Your task to perform on an android device: I wanted to relax today, so I want to watch some pop songs on the Vimeo app.
Image 0: 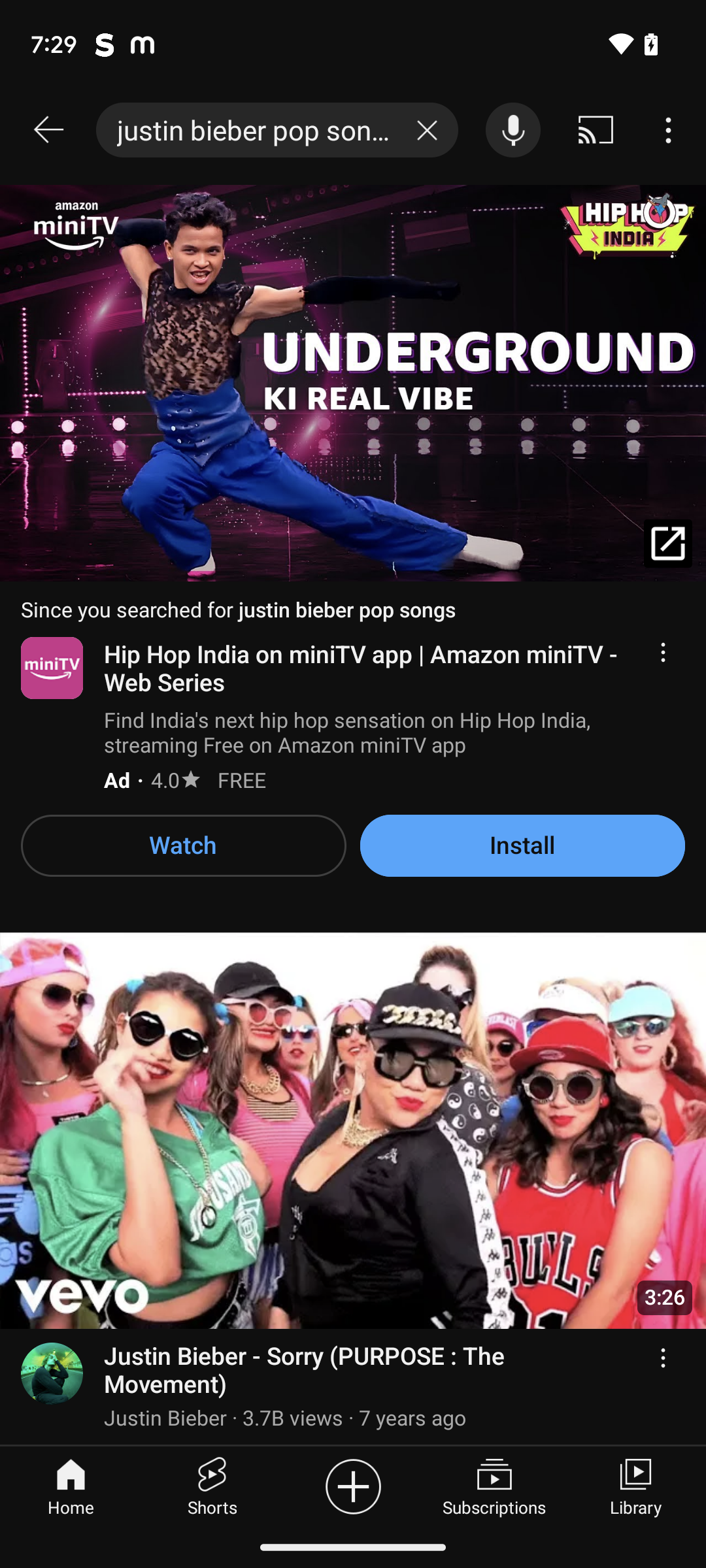
open the Vimeo app
Step 0: open app "Vimeo"
Image 1: 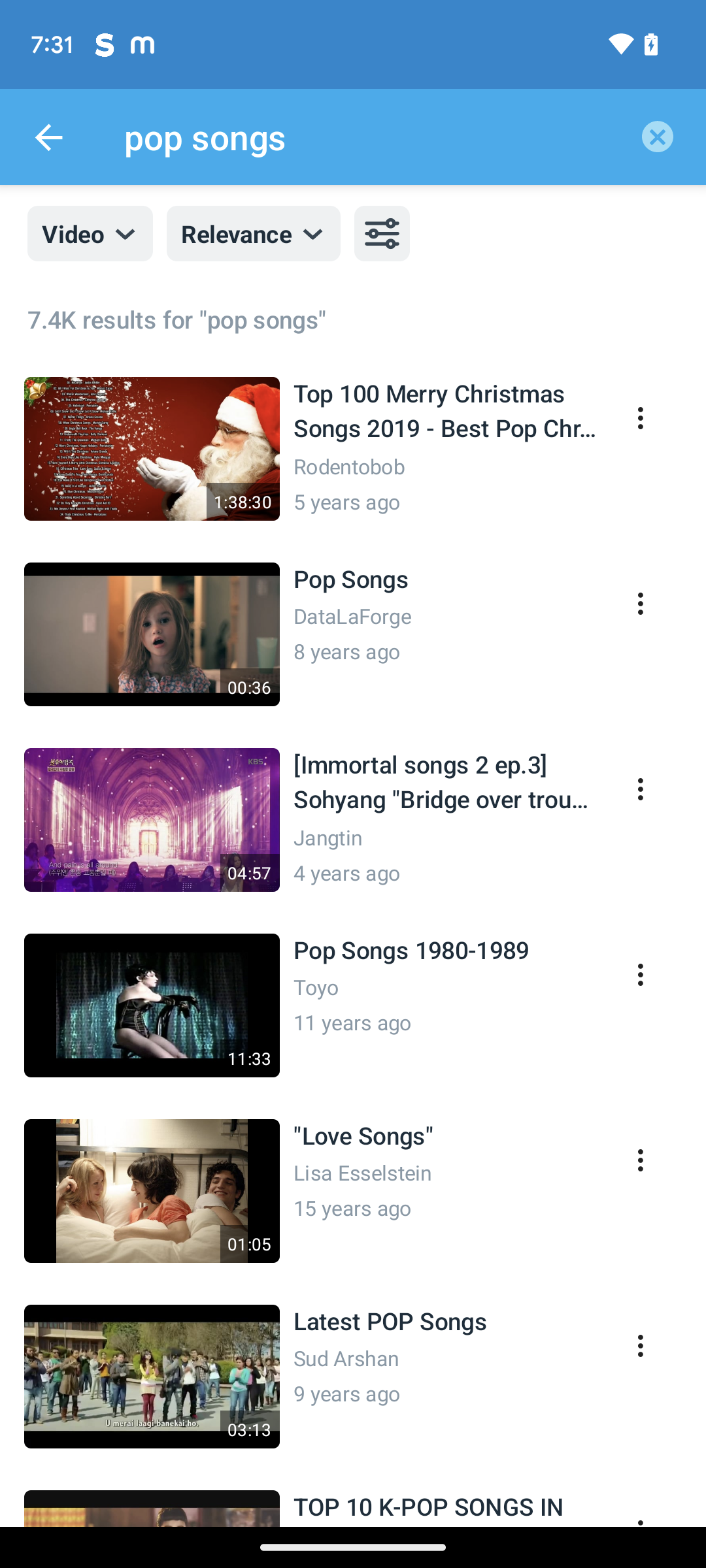
open the second video.
Step 1: click (353, 634)
Image 2: 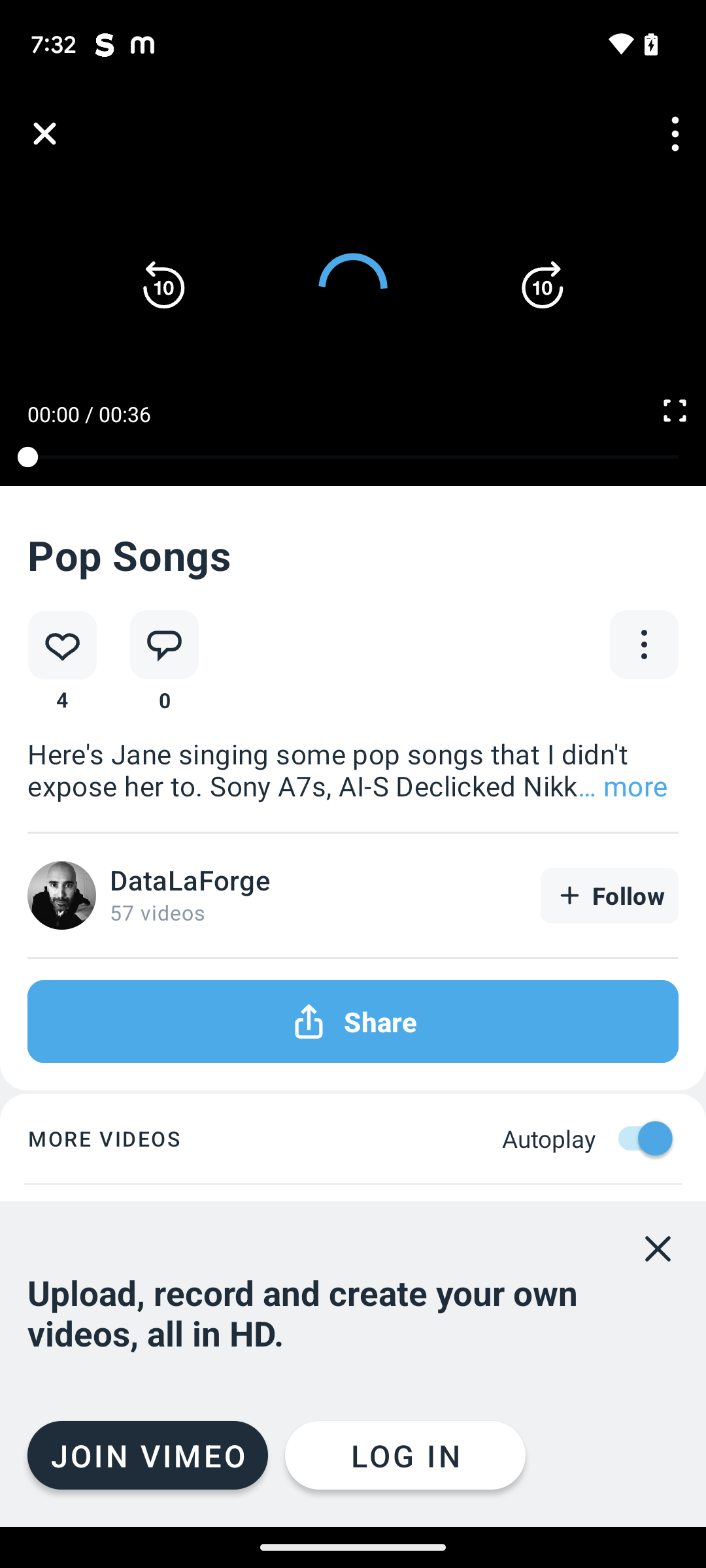
open the second video.
Step 2: wait